Your task to perform on an android device: I want to make some healthy breakfast today so find out the best & the easiest way to make a low carb Almond Cheese recipe in SideChef app
Image 0: 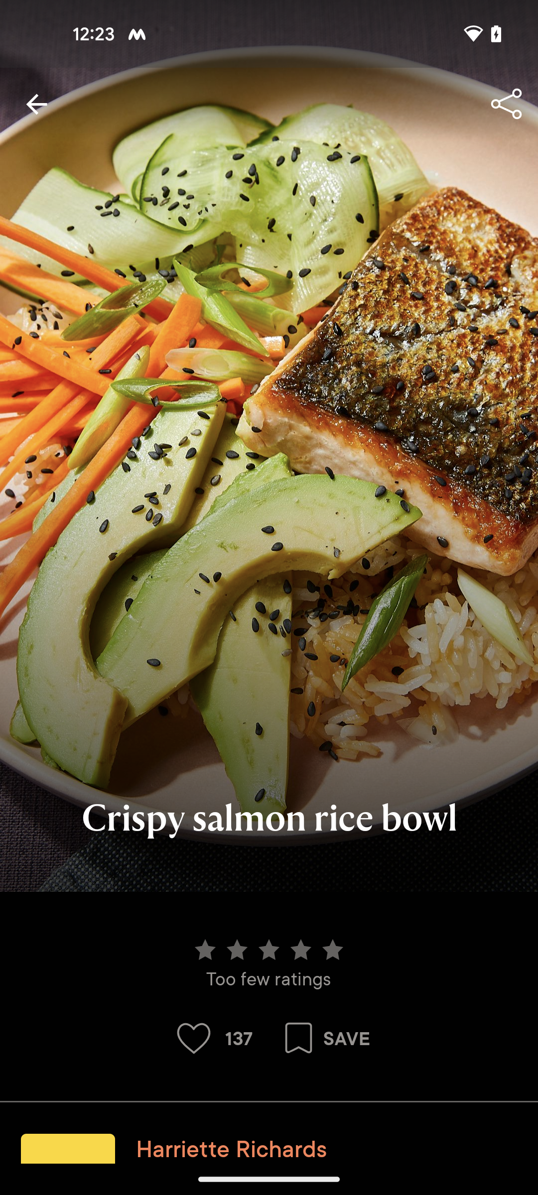
open the SideChef app
Step 0: open app "SideChef"
Image 1: 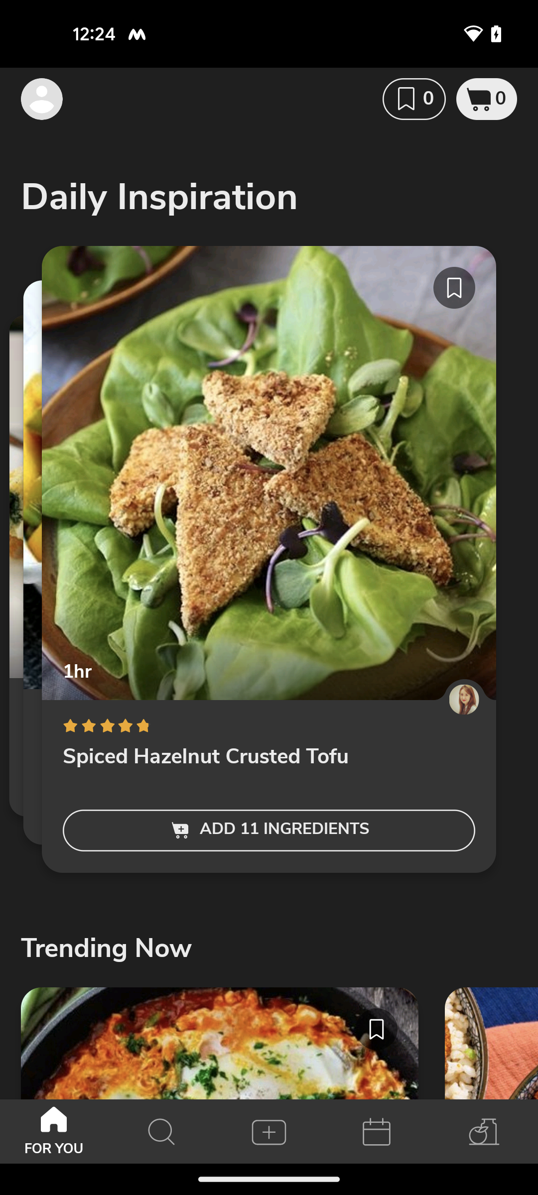
click on the search icon at the bottom of the screen
Step 1: click (161, 1131)
Image 2: 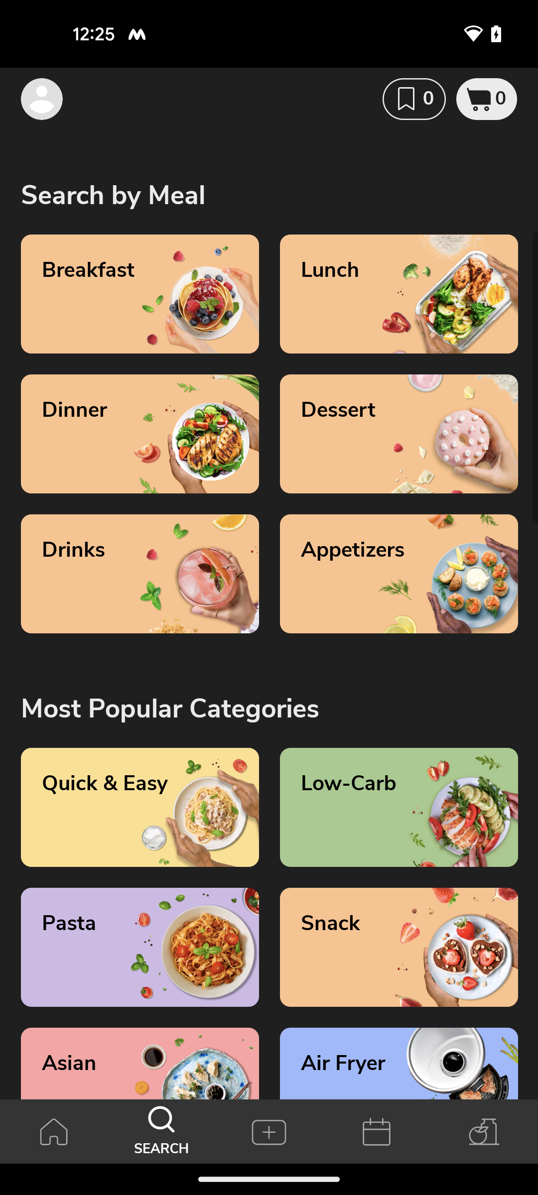
click on the Low Carb Category
Step 2: click (462, 817)
Image 3: 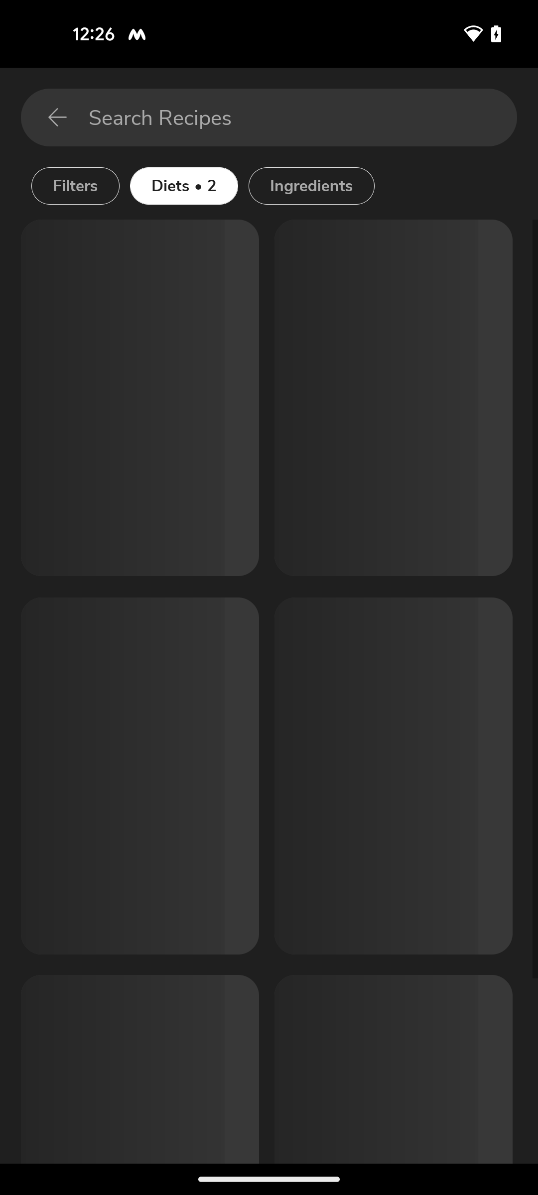
click on the Low Carb Category
Step 3: wait
Image 4: 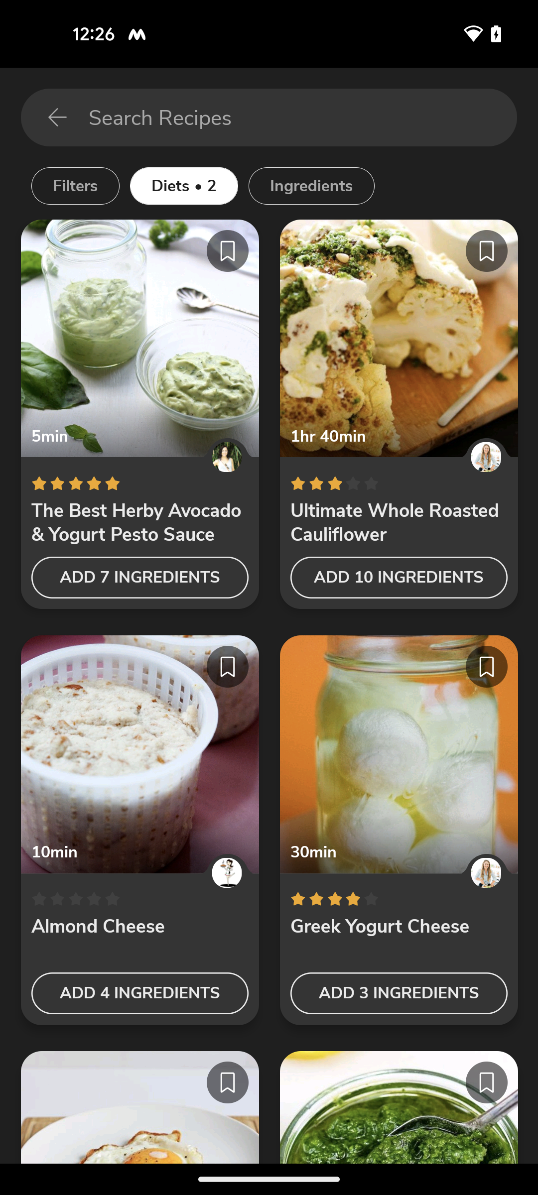
select the Almond Cheese recipe
Step 4: click (140, 754)
Image 5: 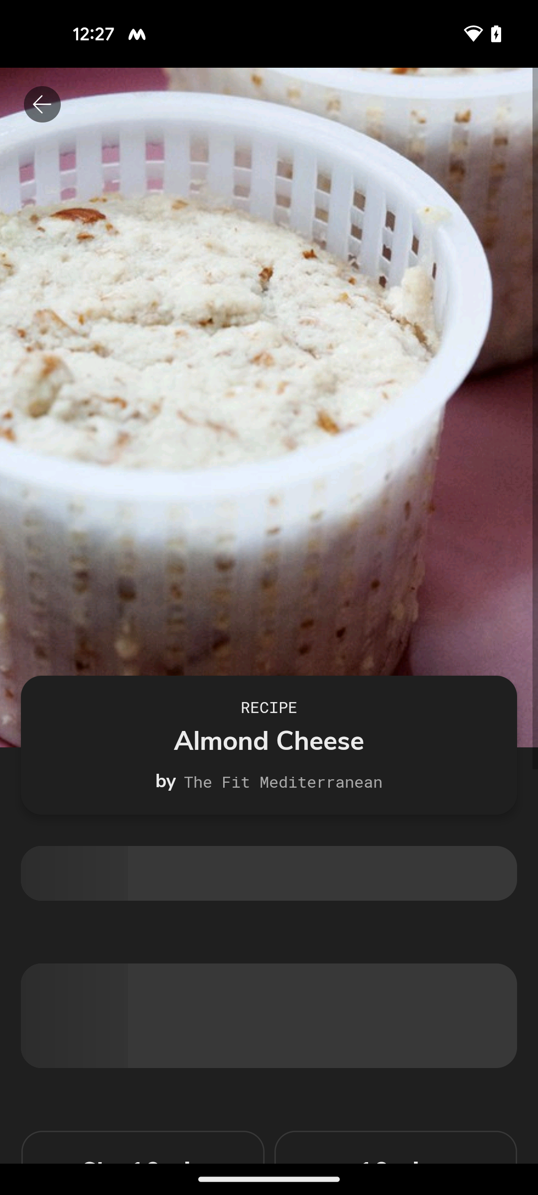
select the Almond Cheese recipe
Step 5: wait